Your task to perform on an android device: Change the theme of book reading in the Moon+ Reader app to Night theme.
Image 0: 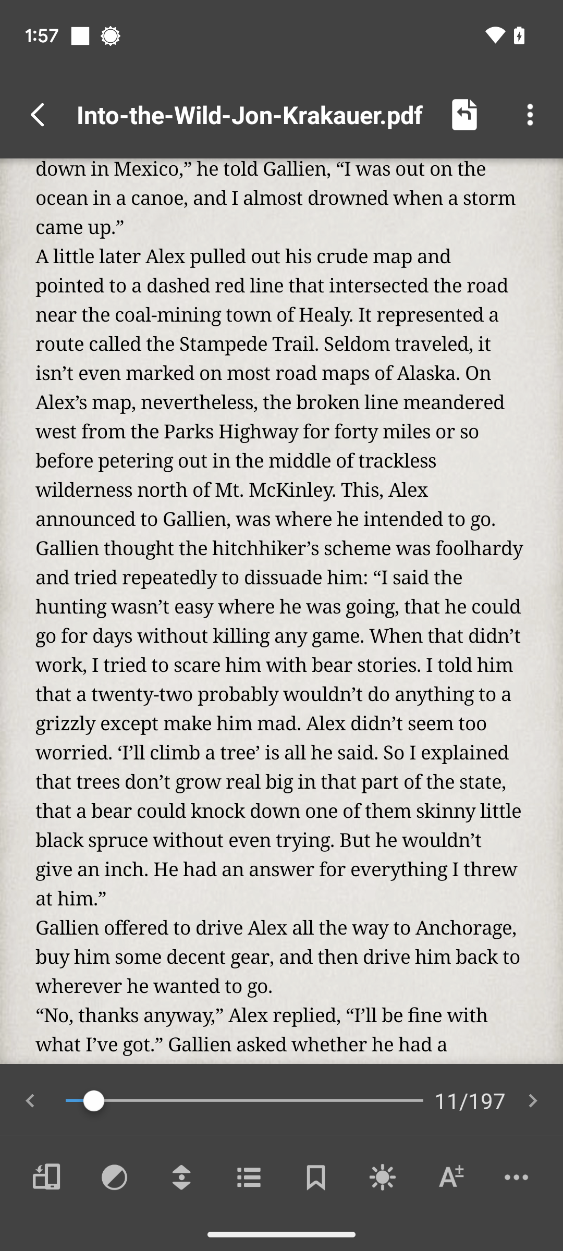
Click on the three dot menu at the top-right of the screen.
Step 0: click (530, 115)
Image 1: 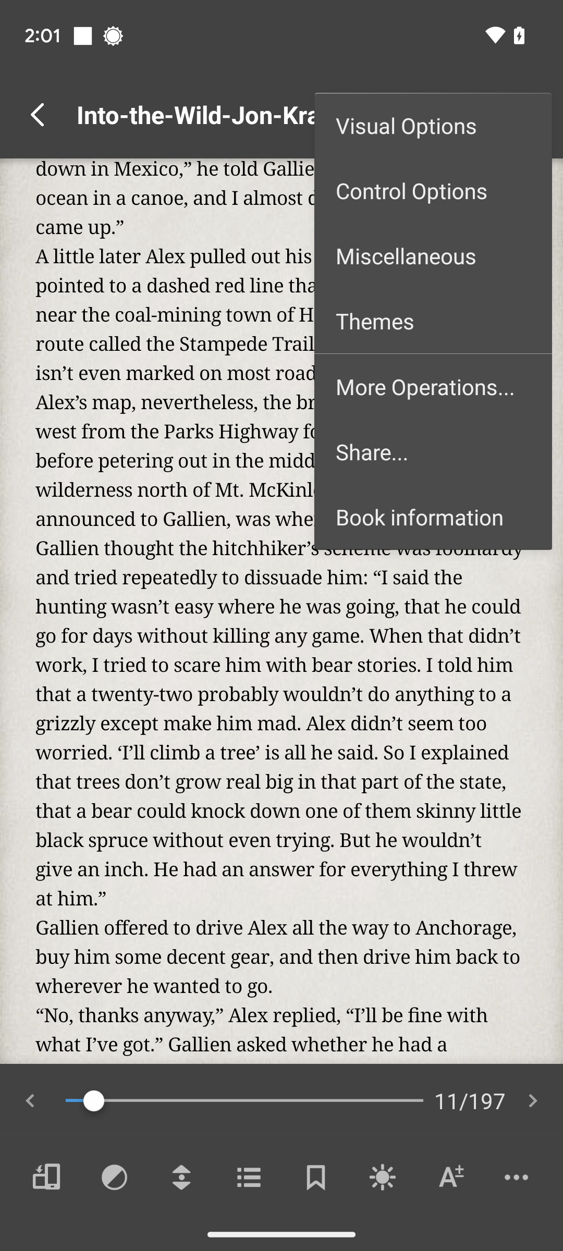
Click on Themes tab.
Step 1: click (433, 321)
Image 2: 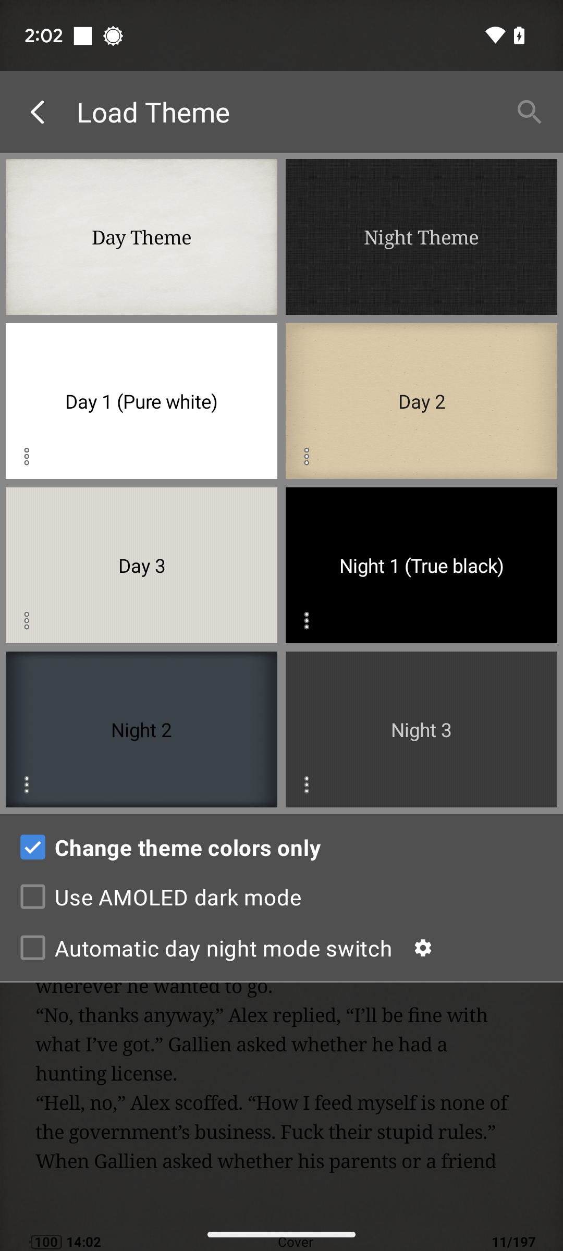
Click on the Night Theme.
Step 2: click (421, 237)